Your task to perform on an android device: Since i need to fix my window so i want to search for a screwdriver on the ebay app.
Image 0: 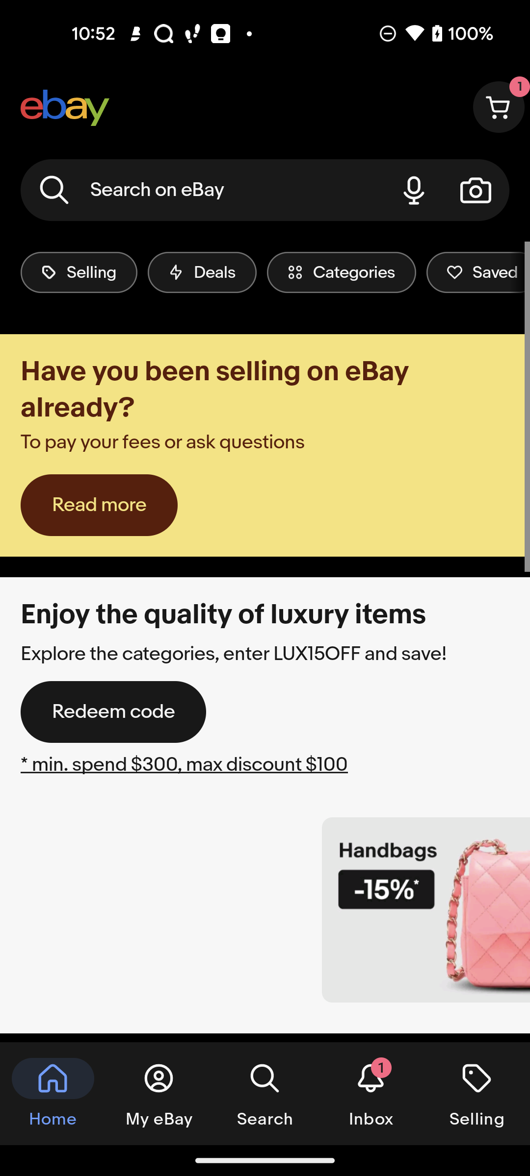
Click on the search at the top of the screen
Step 0: click (203, 190)
Image 1: 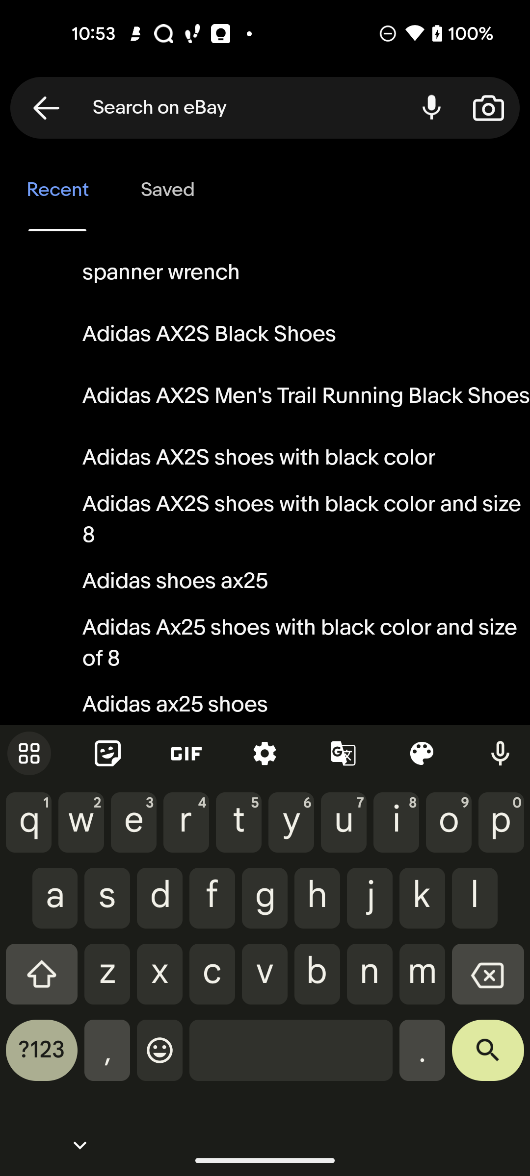
Search for screwdriver
Step 1: type "Screwdriver"